Your task to perform on an android device: I would like to view the top sellers gym shoes collection in the PUMA app.
Image 0: 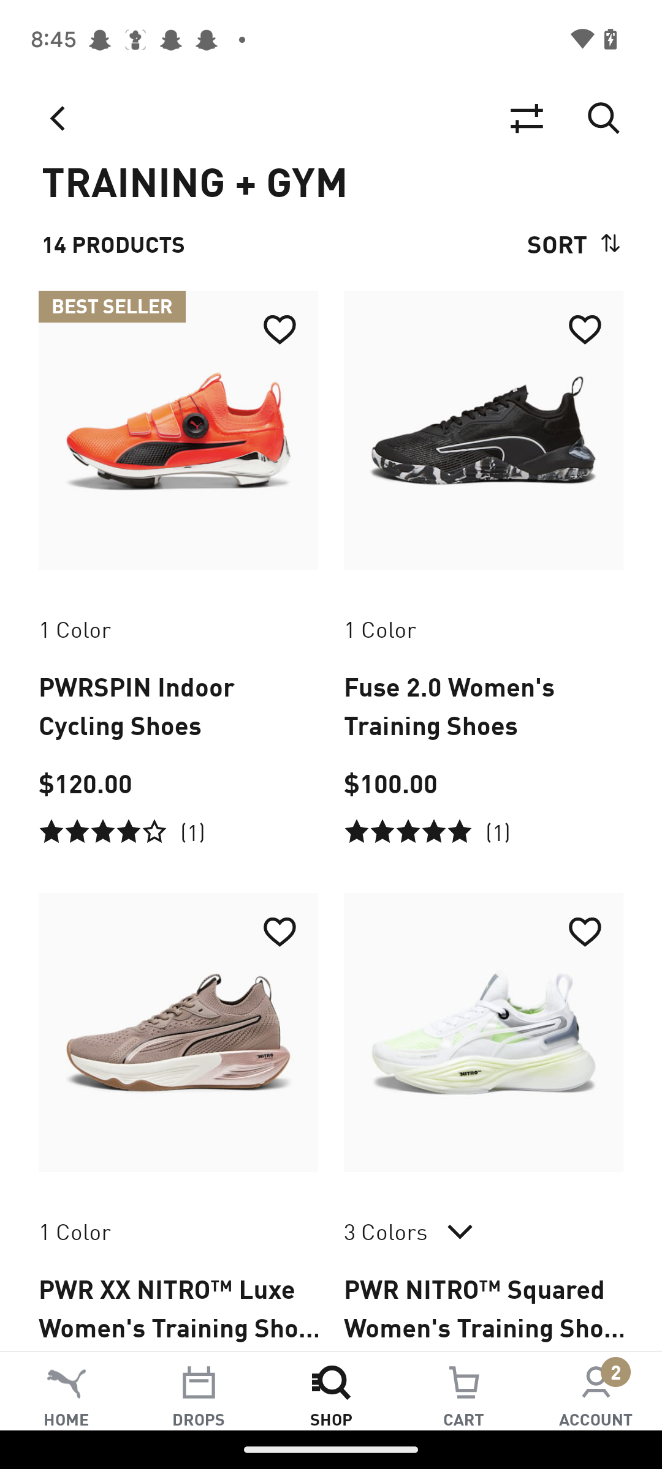
Click on the sort button 
Step 0: click (400, 242)
Image 1: 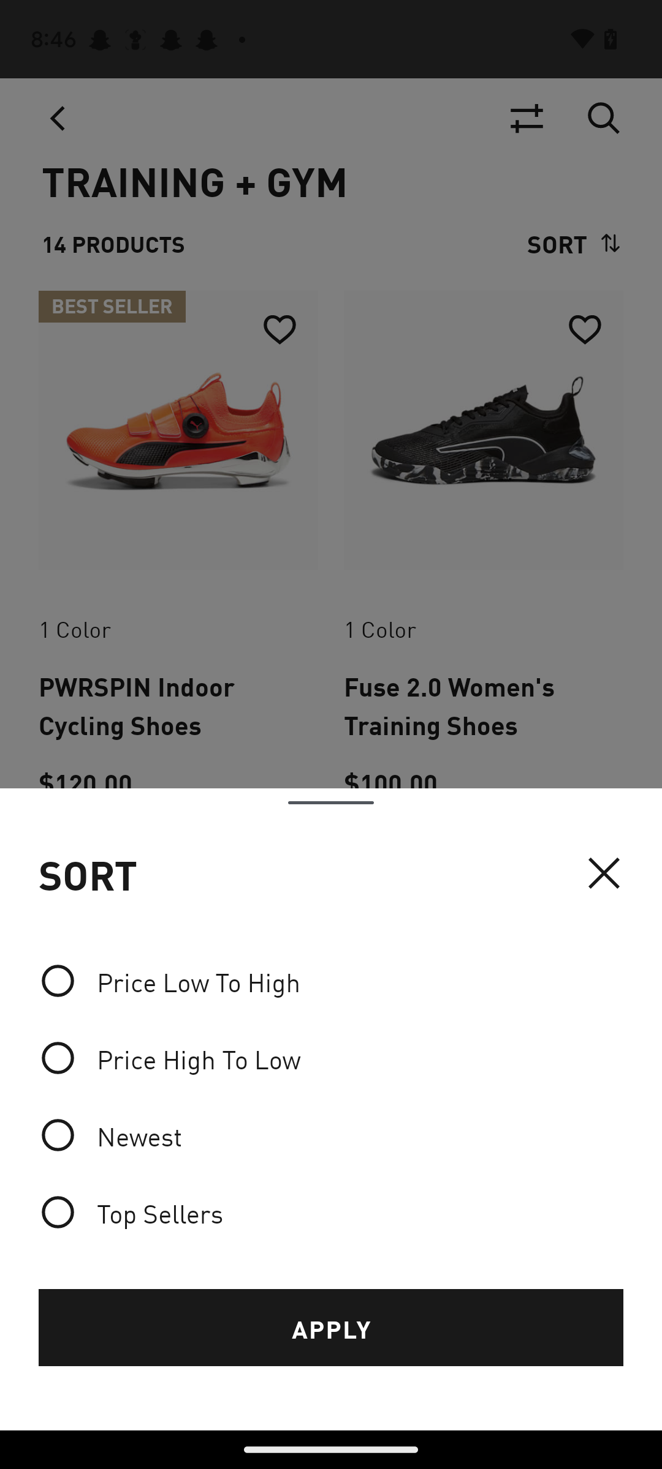
Click on the top sellers option
Step 1: click (330, 1211)
Image 2: 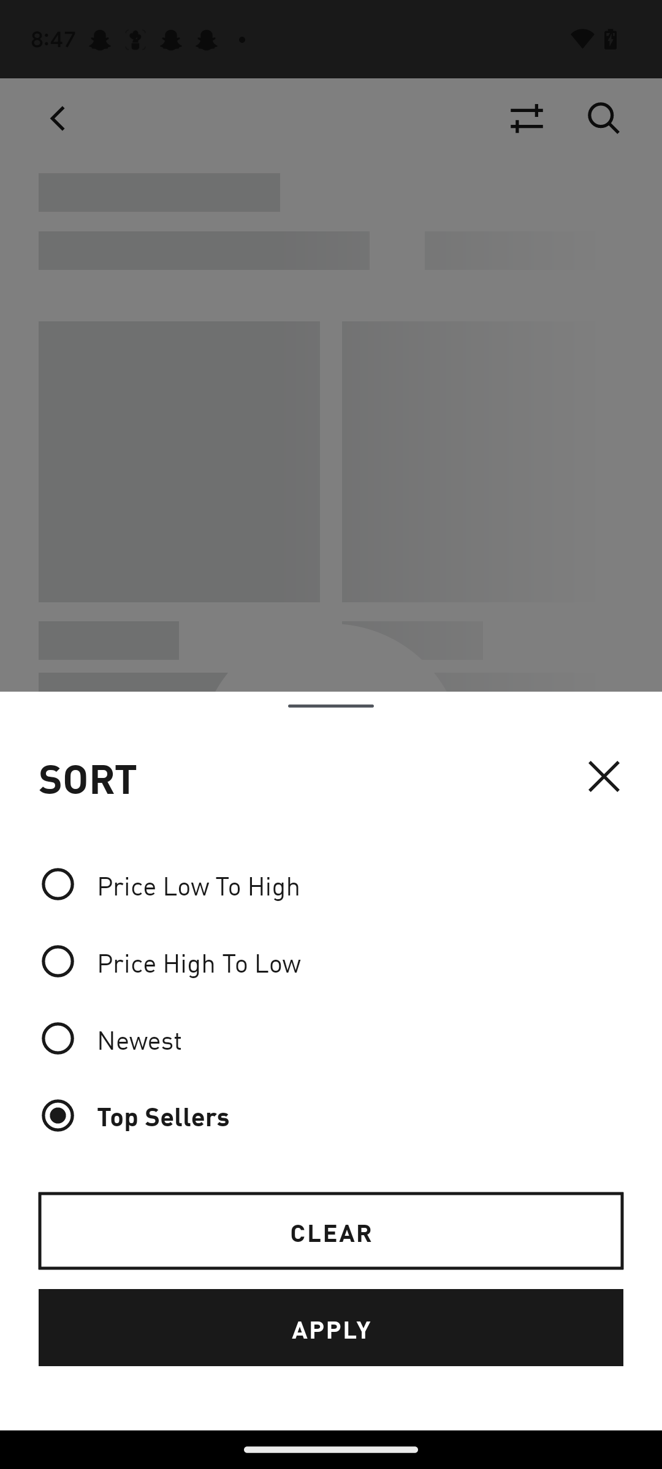
Click on the apply button
Step 2: click (331, 1328)